Your task to perform on an android device: Search for the Philips 1000W hair dryer in the Reliance digital app.  O
Image 0: 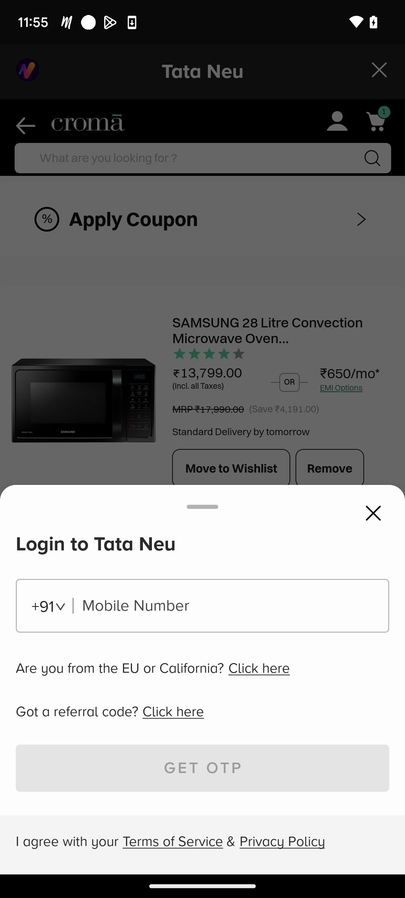
Open the Reliance Digital app.
Step 0: open app "Reliance Digital"
Image 1: 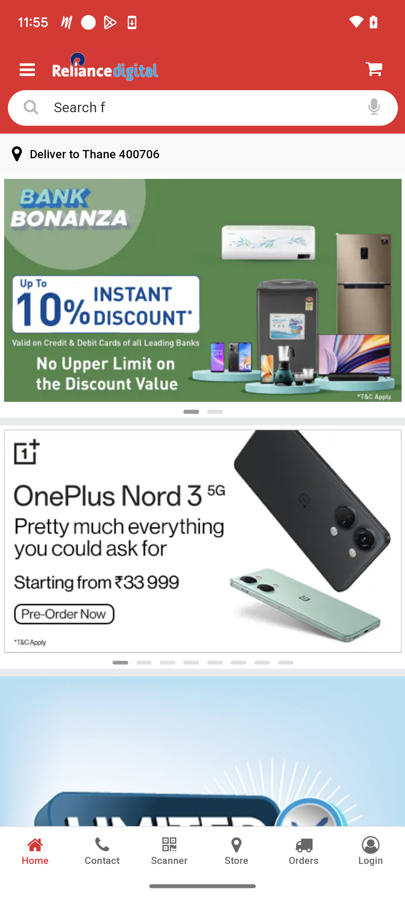
Click on the search bar at the top.
Step 1: click (203, 459)
Image 2: 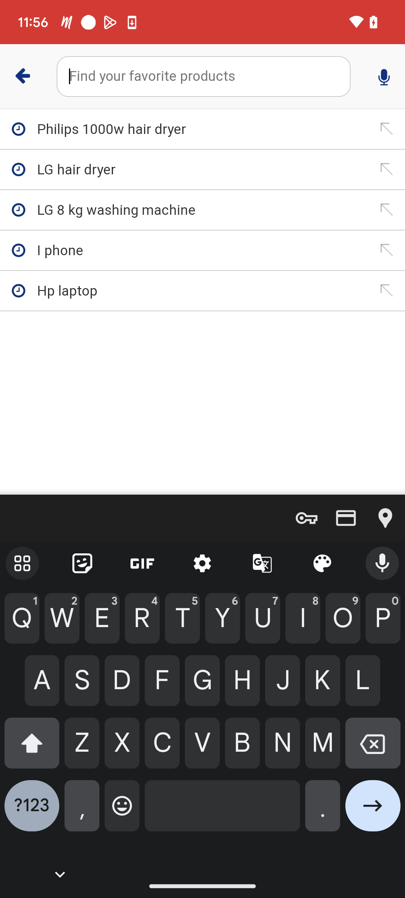
Type Philips 1000W hair dryer in the search bar.
Step 2: type "Philips 1000W hair dryer"
Image 3: 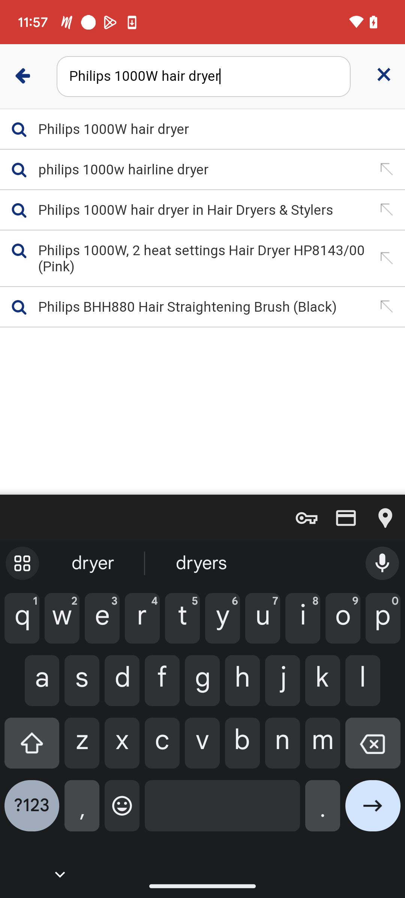
Click on the right arrow on the right side of the keyboard.
Step 3: click (373, 812)
Image 4: 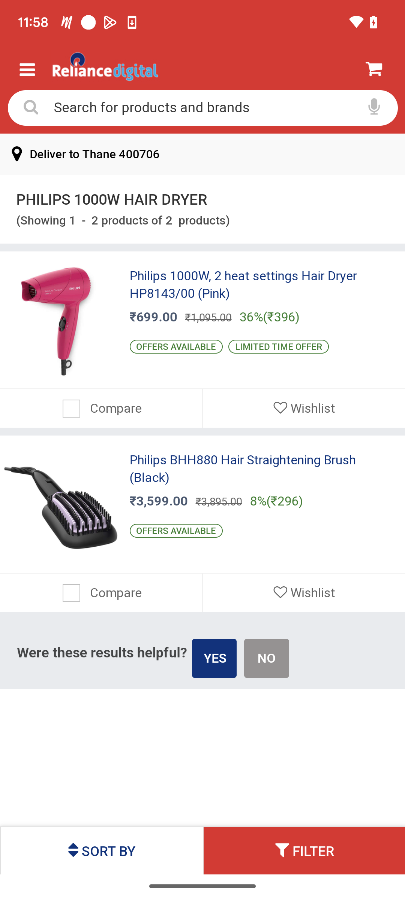
Open the first result.
Step 4: click (208, 317)